Your task to perform on an android device: In the To Do Reminders app, I'd want to create a new reminder titled "Renew Peloton and Soul cycle membership" with the description "Renew the cycling membership" and schedule it for September 16, 2023, at 2:00 PM.
Image 1: 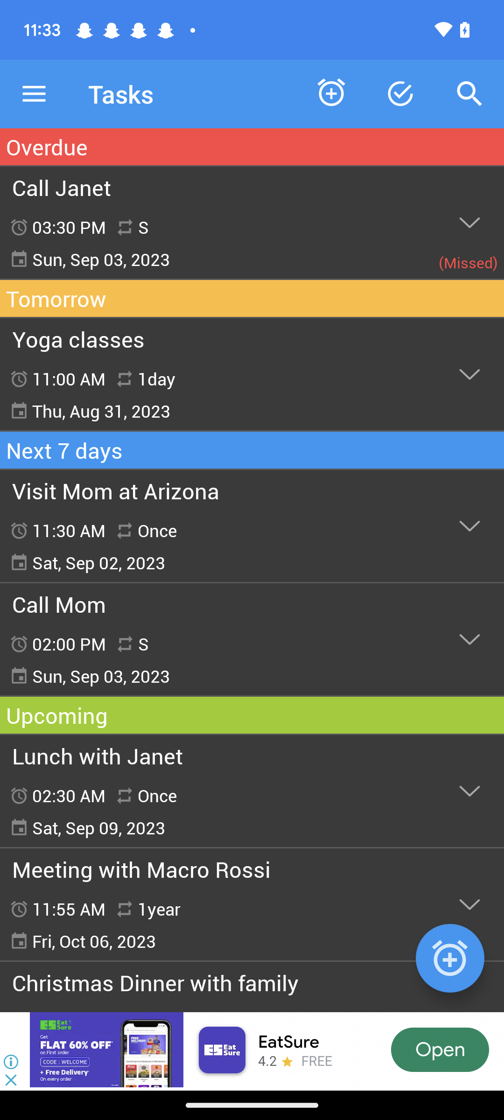
Click in the clock icon at the bottom right corner of the screen
Step 1: click (450, 958)
Image 2: 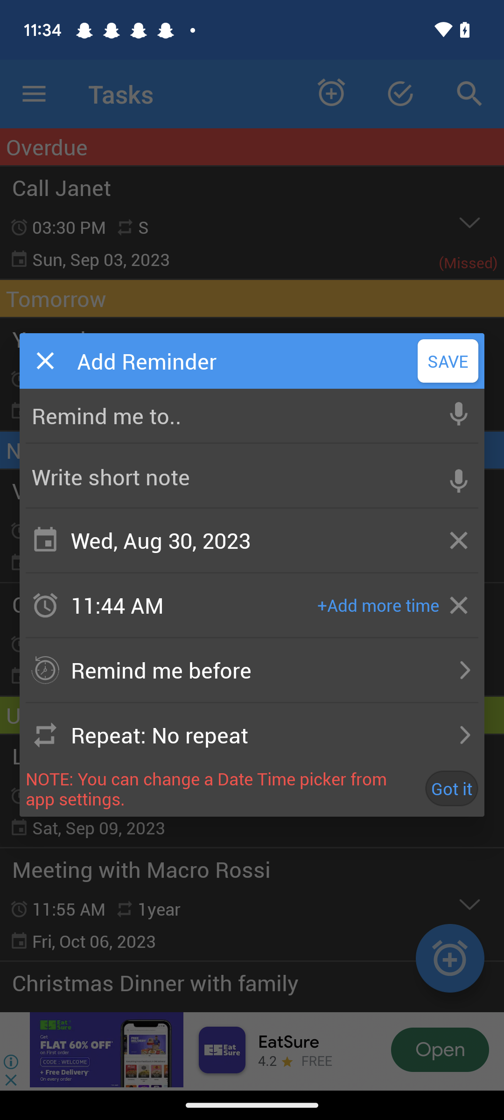
Click on the reminder name text box
Step 2: click (232, 415)
Image 3: 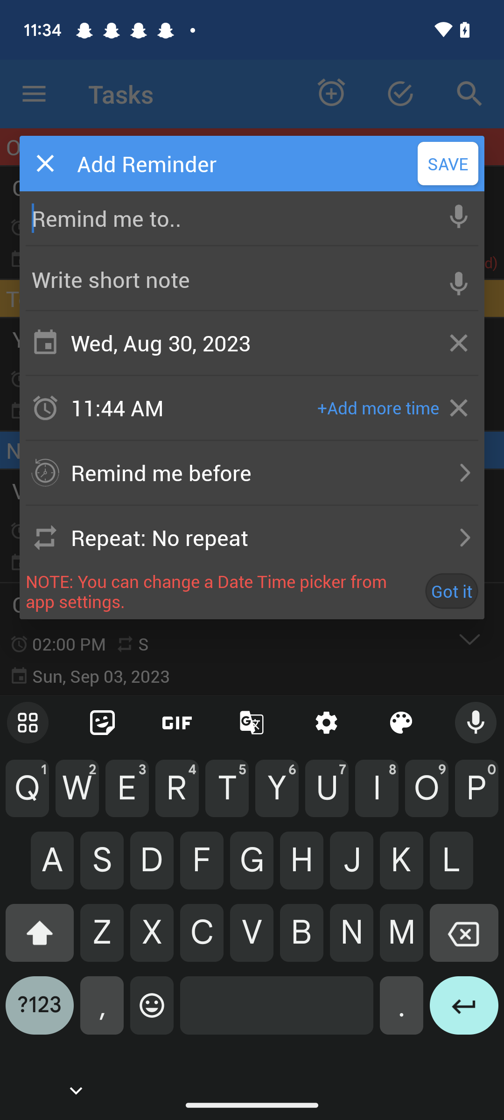
Enter the reminder name as Renew Peloton and Soul cycle membership
Step 3: type "Renew Peloton and Soul cycle membership"
Image 4: 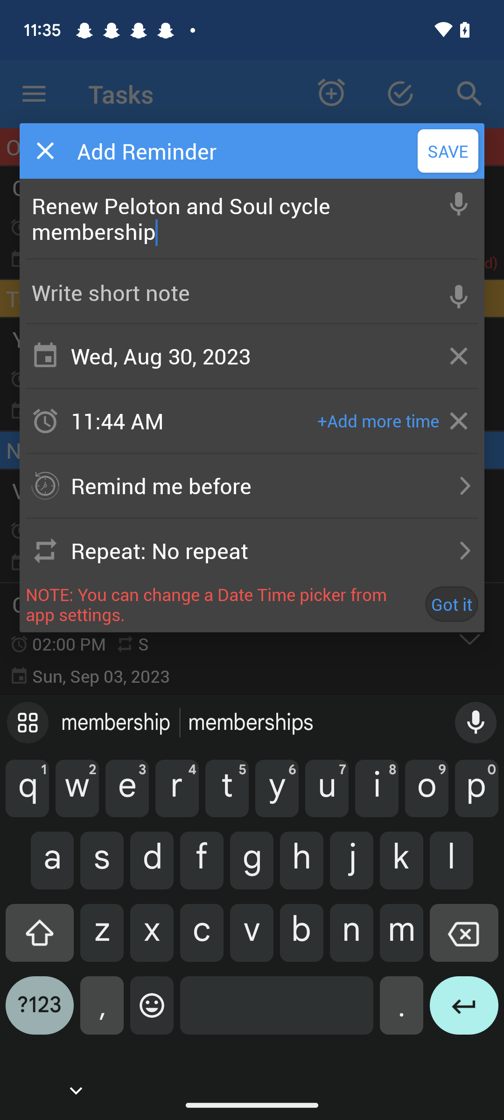
Click on the note text box
Step 4: click (232, 292)
Image 5: 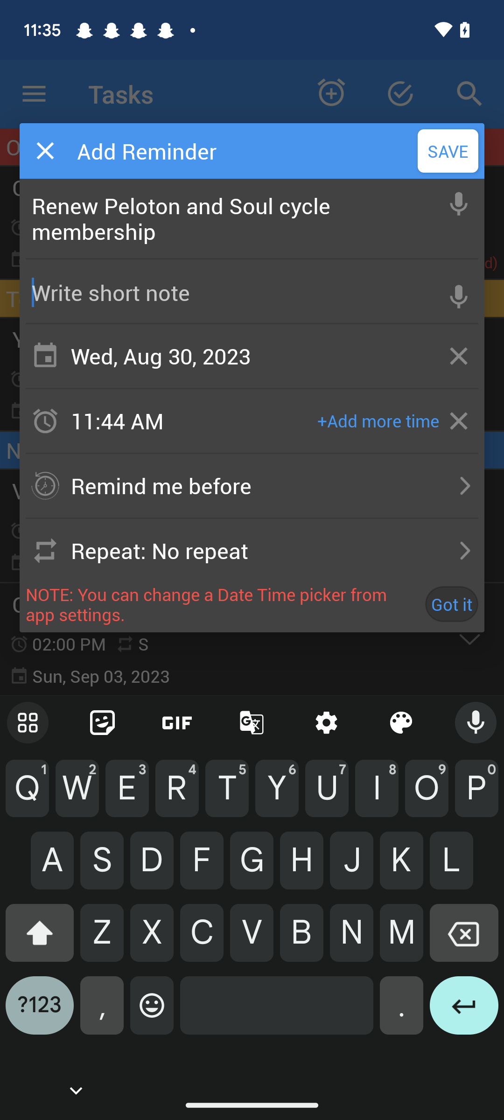
Enter the note as Renew the cycling membership
Step 5: type "Renew the cycling membership"
Image 6: 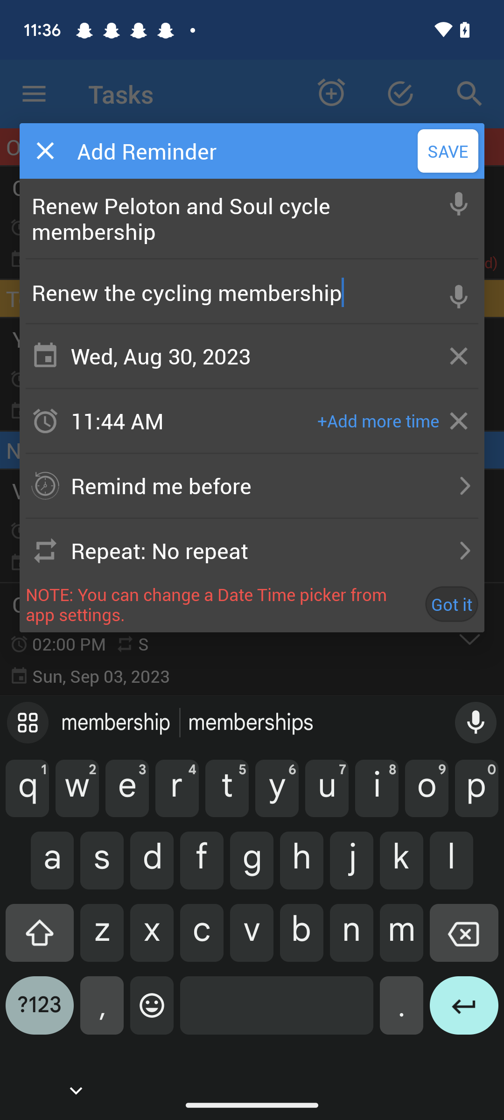
Click on the date section
Step 6: click (232, 356)
Image 7: 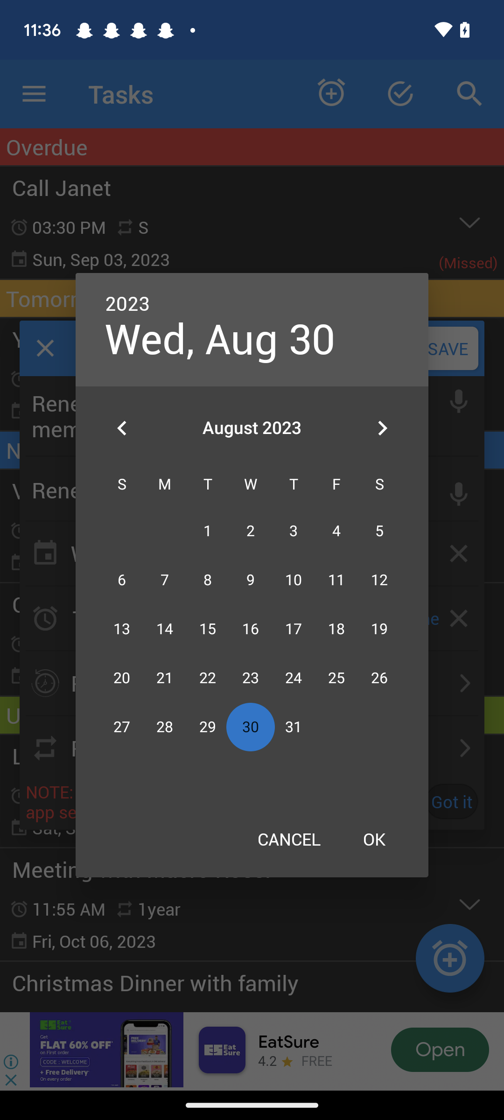
Click on the forward arrow 
Step 7: click (382, 427)
Image 8: 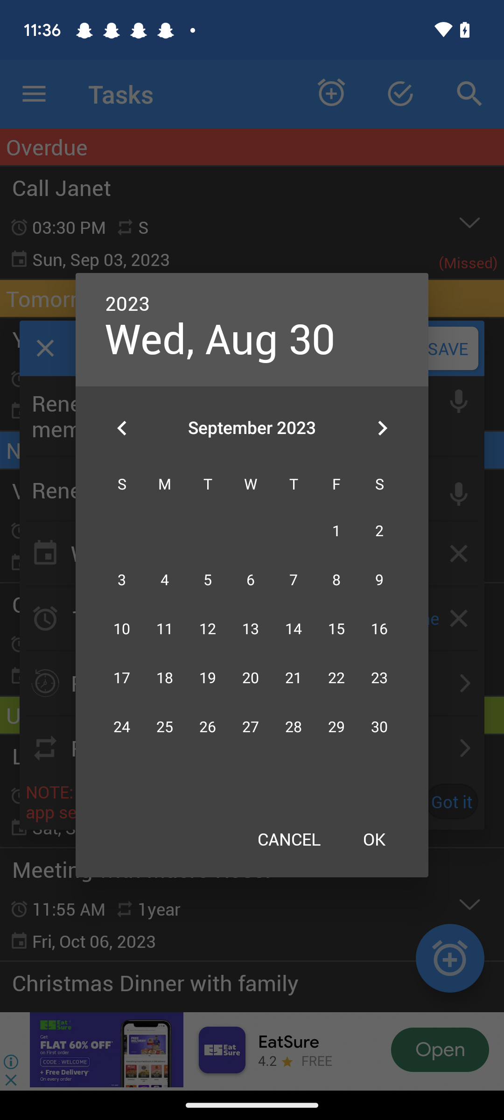
Set the date as September 16, 2023
Step 8: click (379, 629)
Image 9: 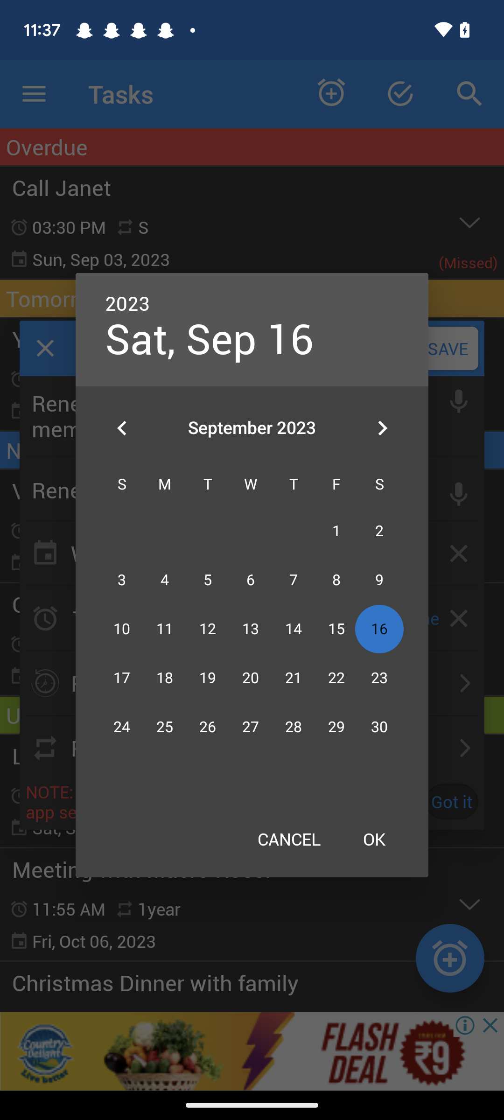
Click on the OK button
Step 9: click (374, 839)
Image 10: 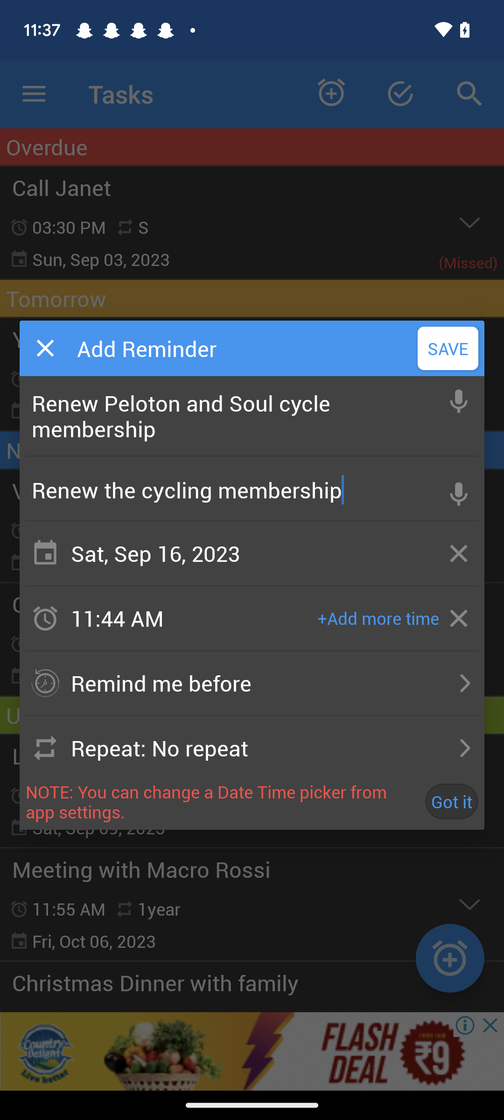
Click on the time section
Step 10: click (171, 618)
Image 12: 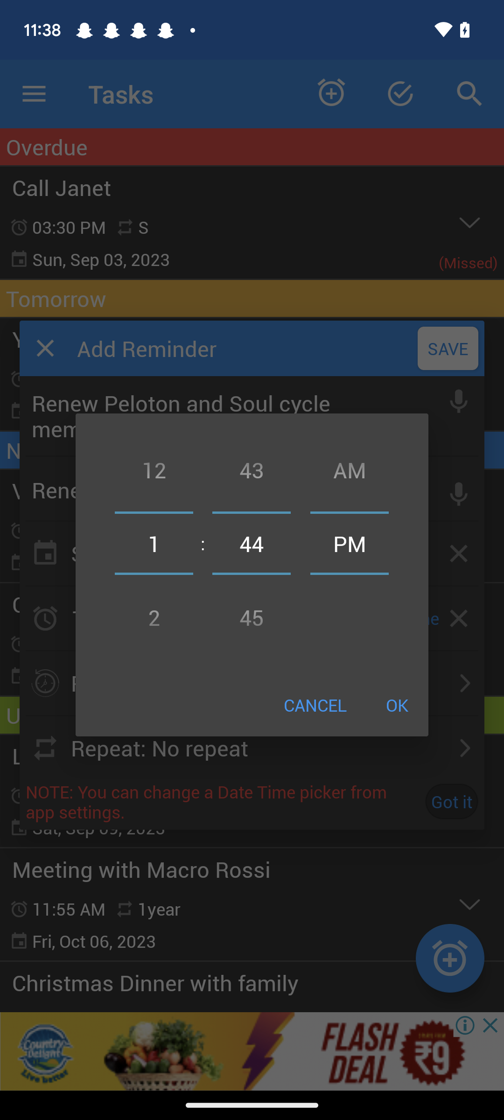
Set the hour as 2
Step 12: scroll down
Image 13: 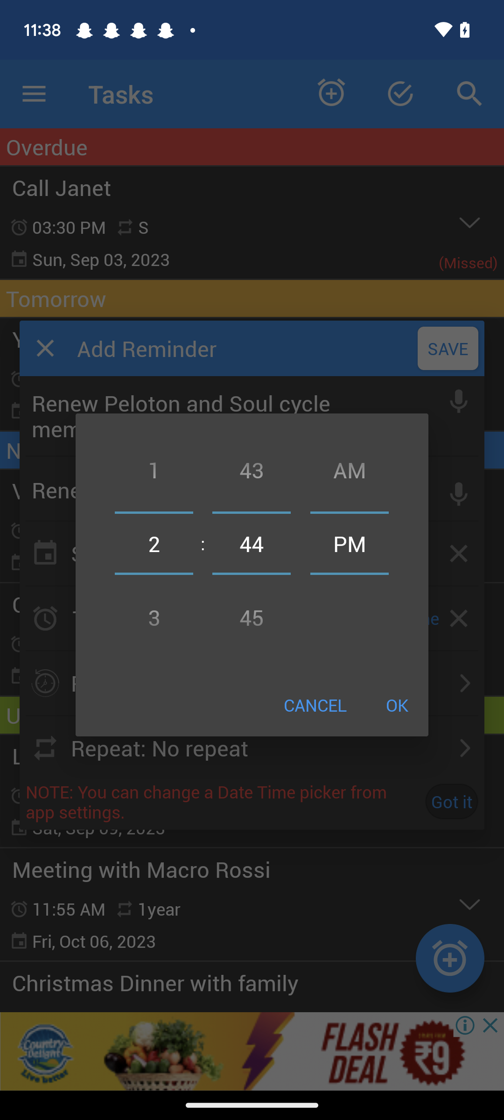
Set the minute as 00
Step 13: scroll down
Image 14: 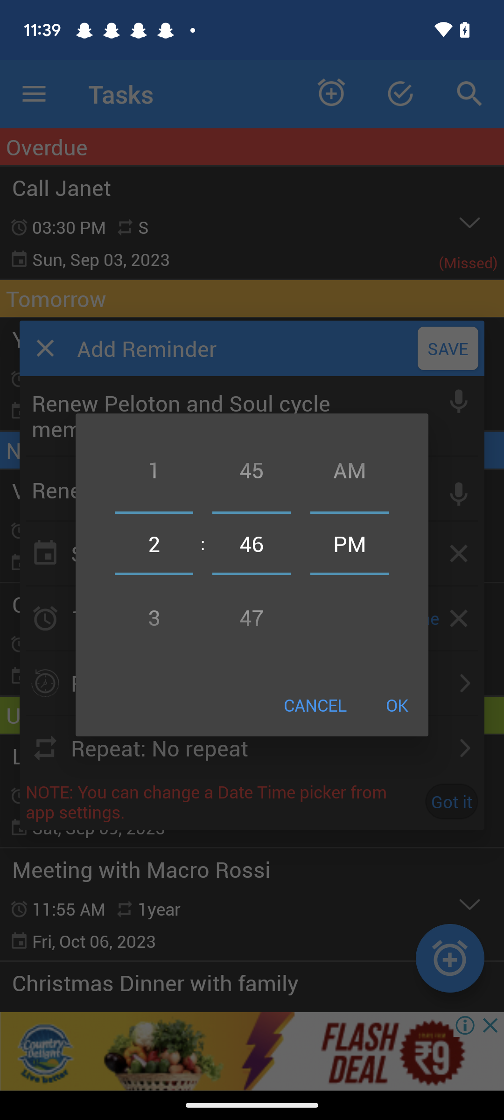
Set the minute as 00
Step 14: scroll down
Image 15: 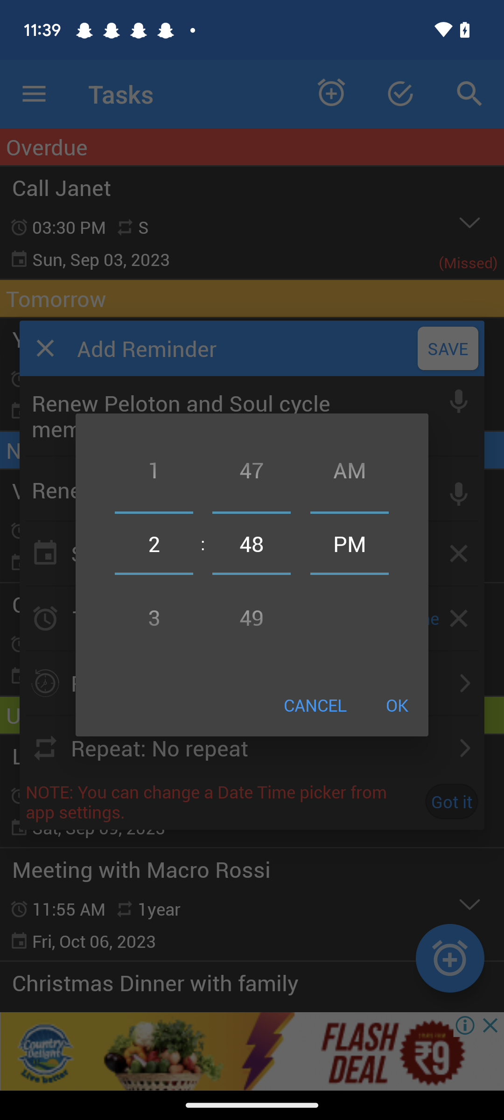
Set the minute as 00
Step 15: scroll down
Image 16: 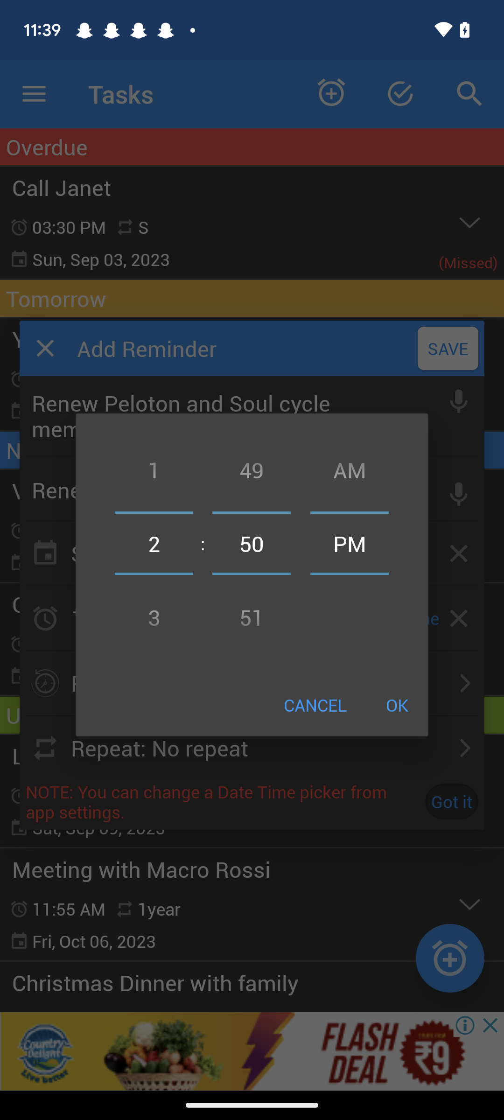
Set the minute as 00
Step 16: scroll down
Image 17: 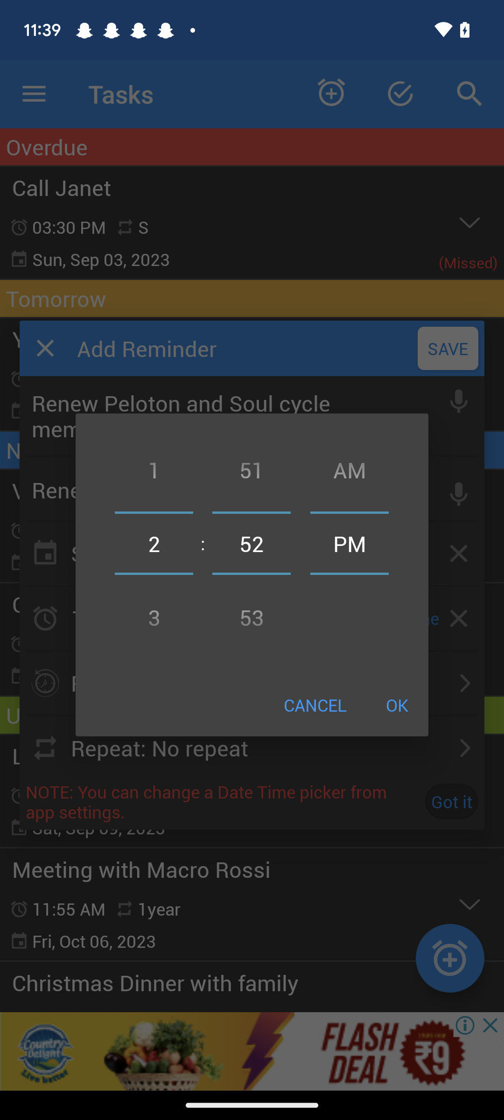
Set the minute as 00
Step 17: scroll down
Image 18: 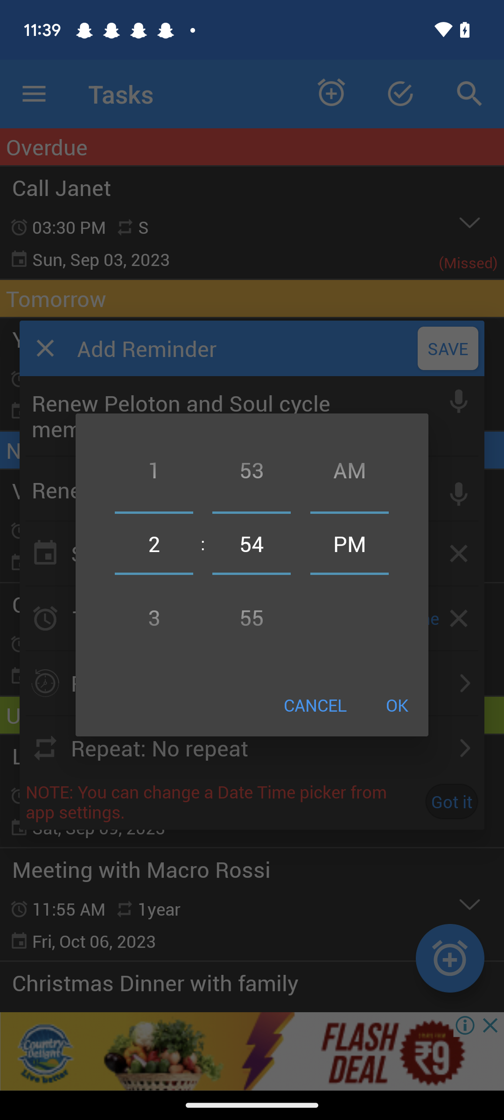
Set the minute as 00
Step 18: scroll down
Image 19: 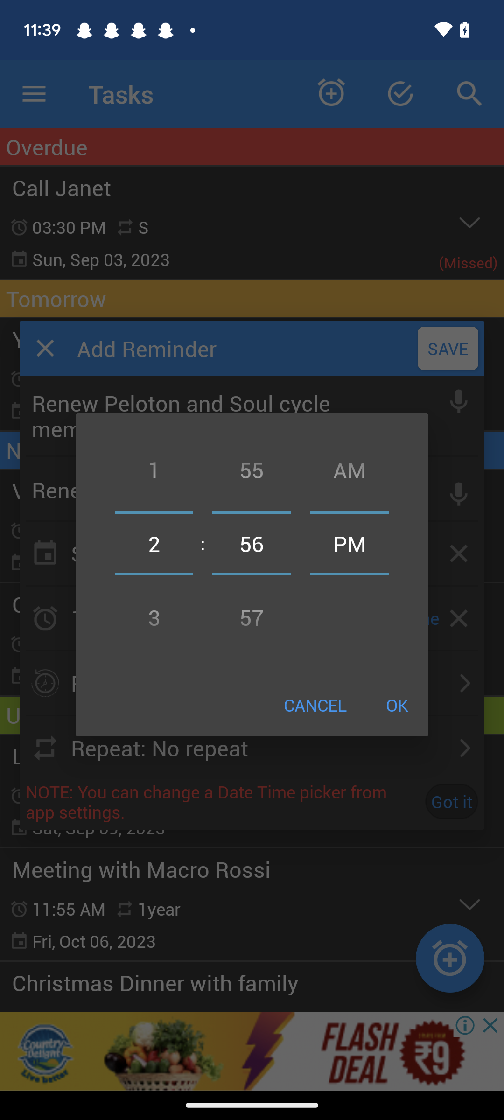
Set the minute as 00
Step 19: scroll down
Image 22: 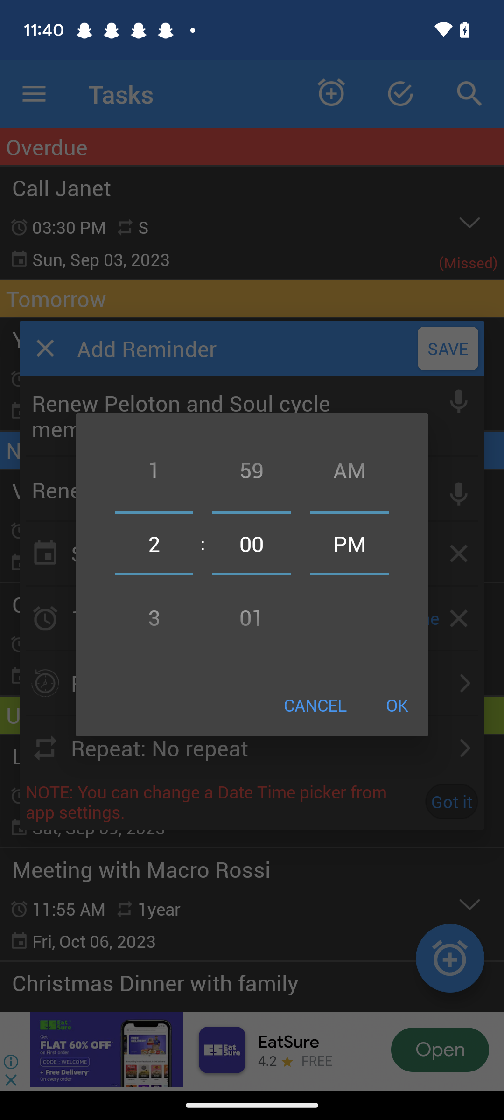
Click on the OK button
Step 22: click (397, 705)
Image 23: 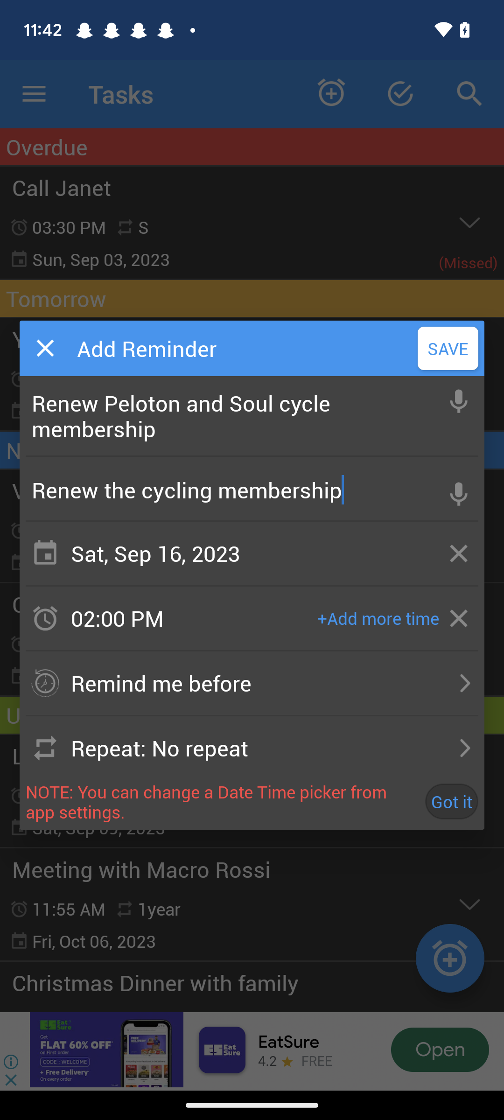
Click on the Save button
Step 23: click (448, 348)